Your task to perform on an android device: I had to go to London on November 2 to meet a client, so I used the Wanderu apps to view train schedules.
Image 0: 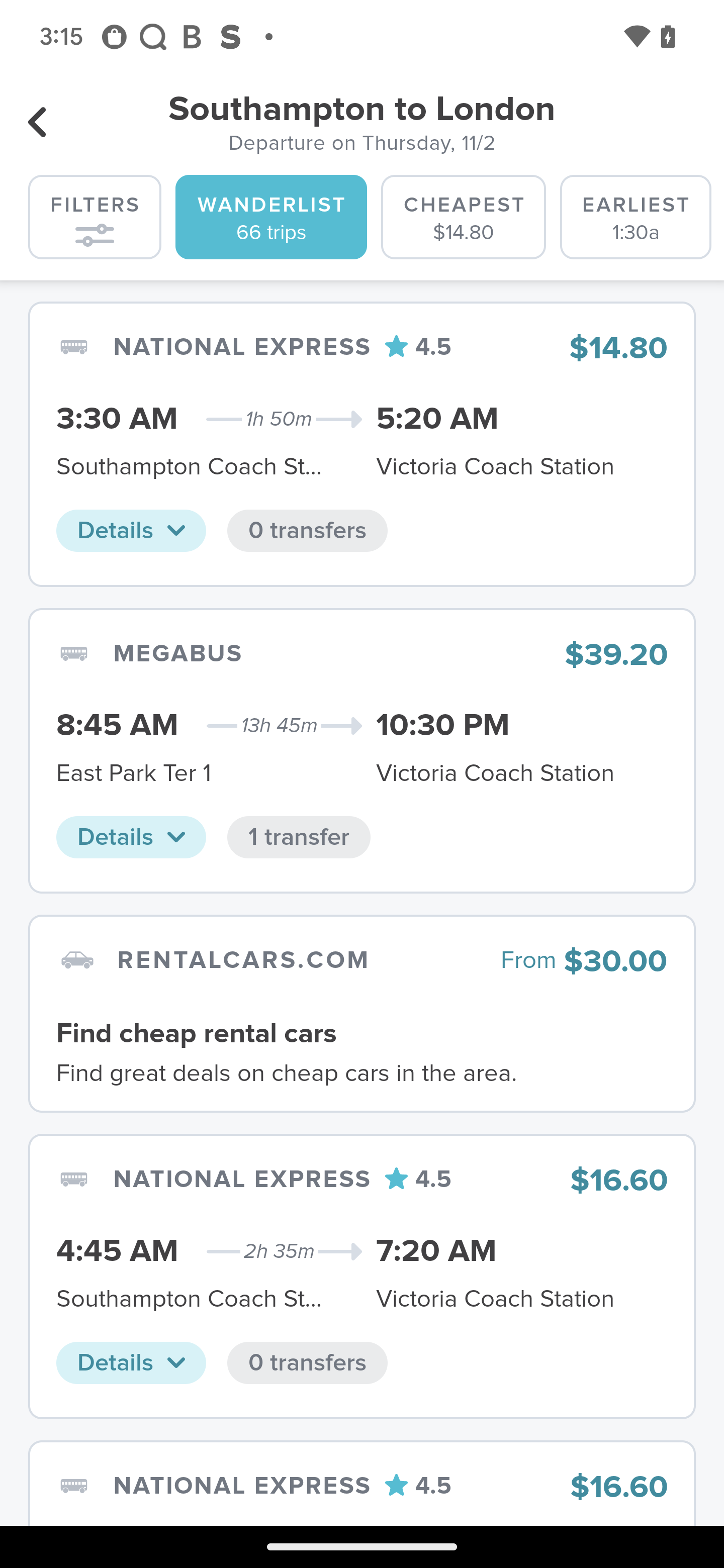
Click on the National Express
Step 0: click (391, 449)
Image 1: 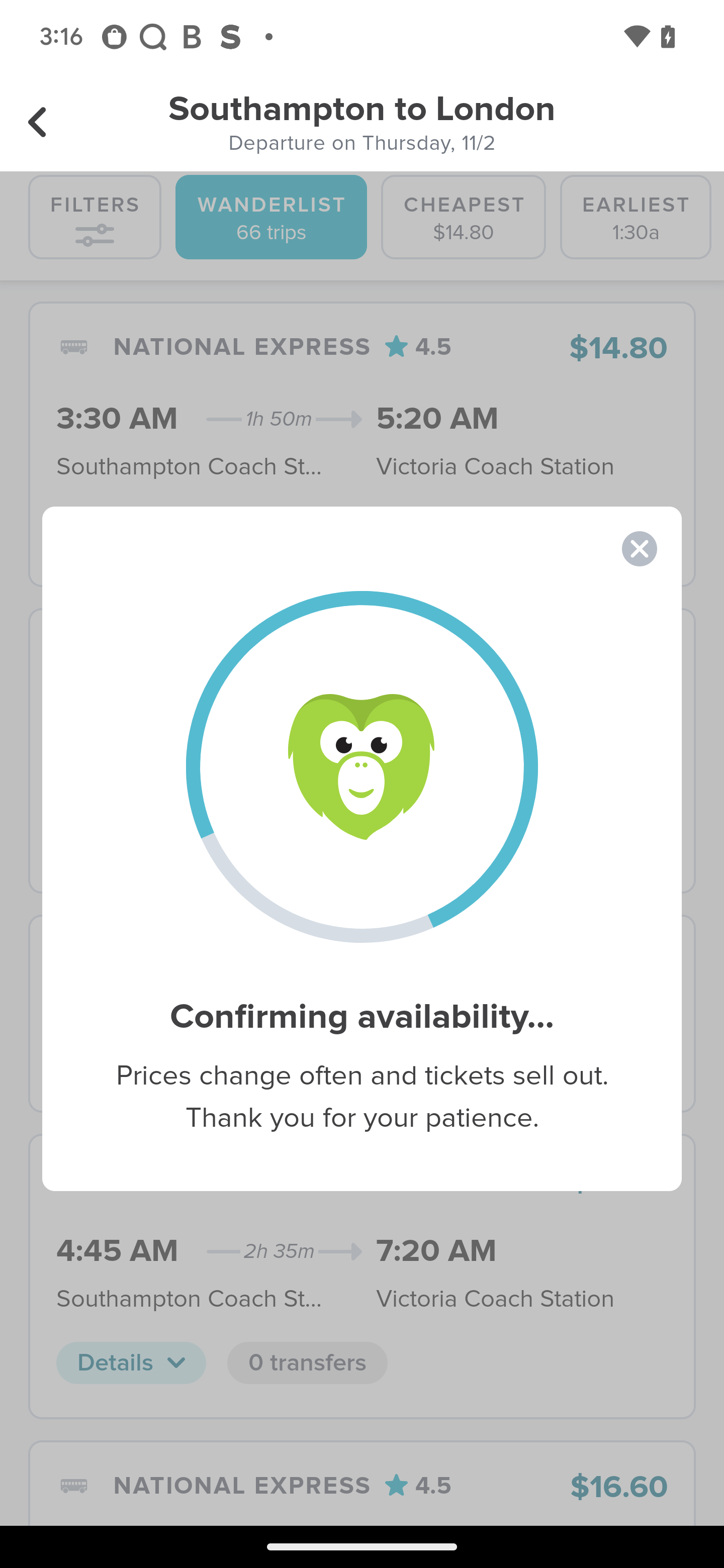
Click on the National Express
Step 1: wait
Image 2: 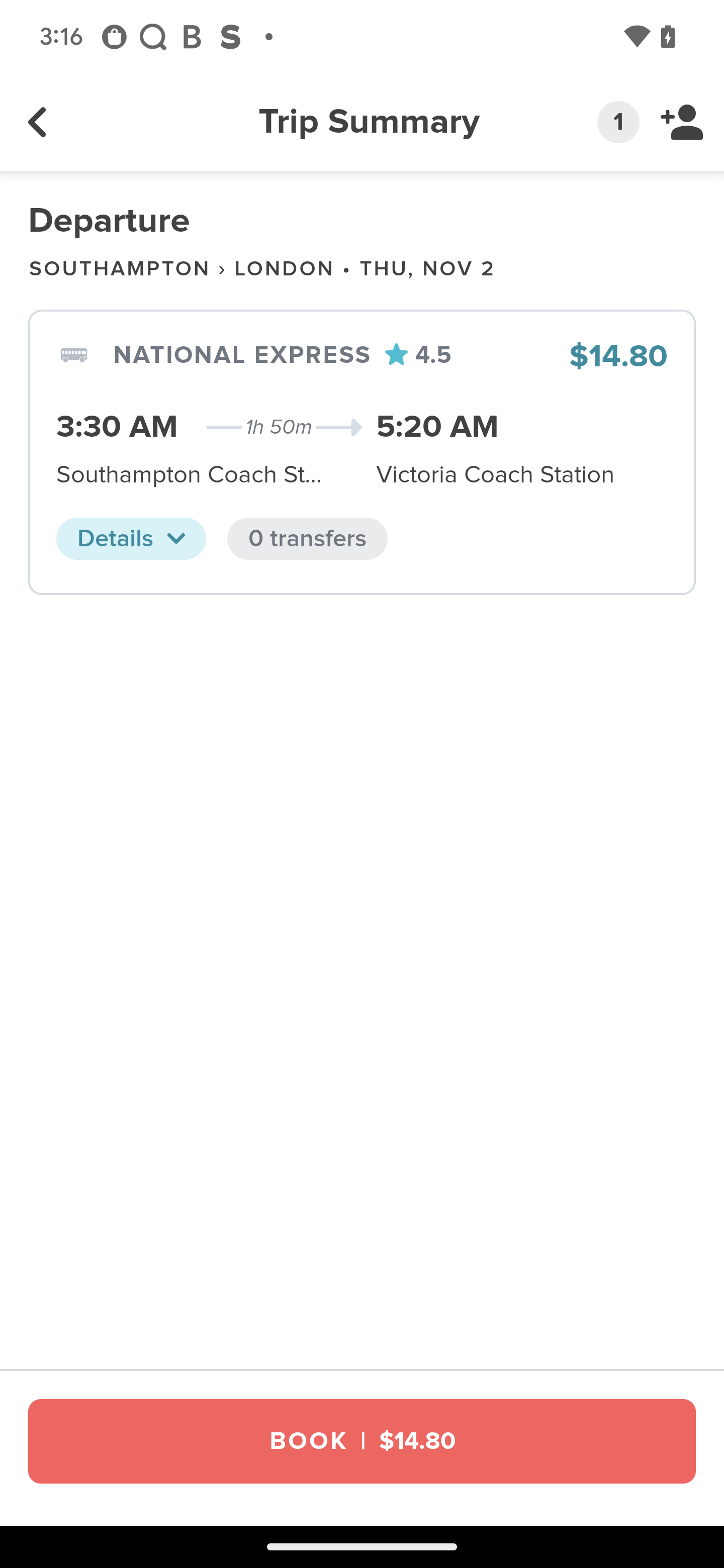
Click on the details 
Step 2: click (131, 538)